Your task to perform on an android device: I want to utilize the Ubuy app to get a new set of screwdrivers for my carpentry work because I misplaced my old ones.
Image 0: 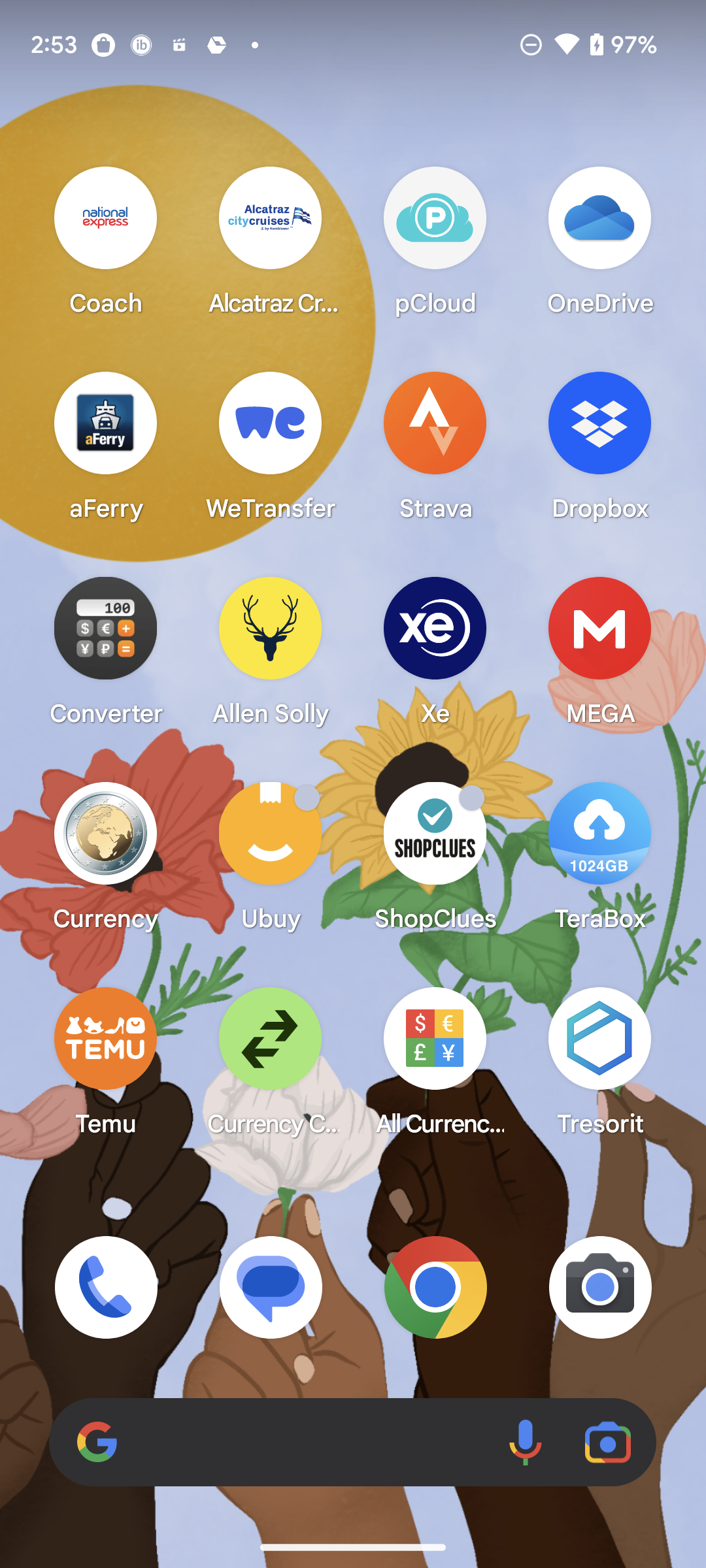
Open Ubay App
Step 0: open app "Ubuy"
Image 1: 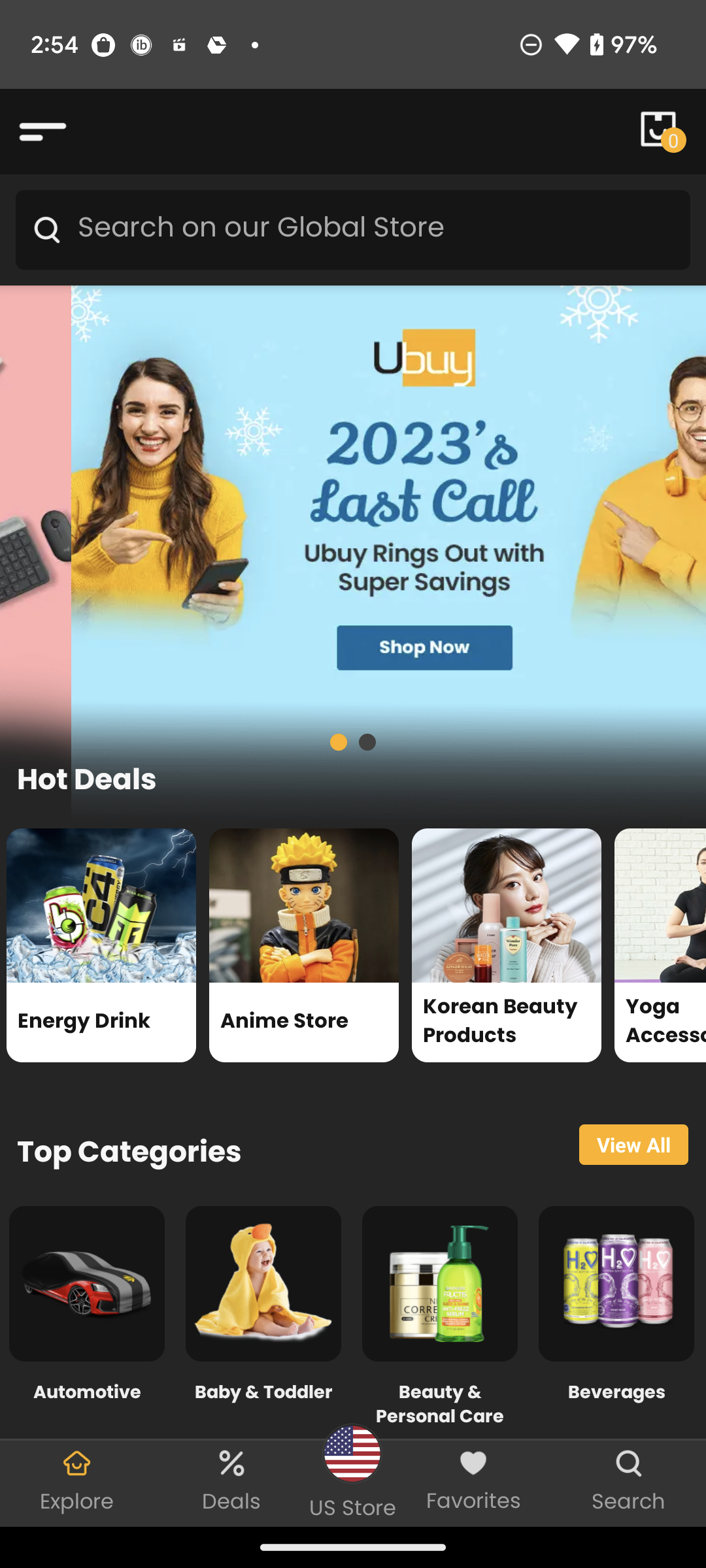
Click on the search bar at the top of the screen
Step 1: click (375, 229)
Image 2: 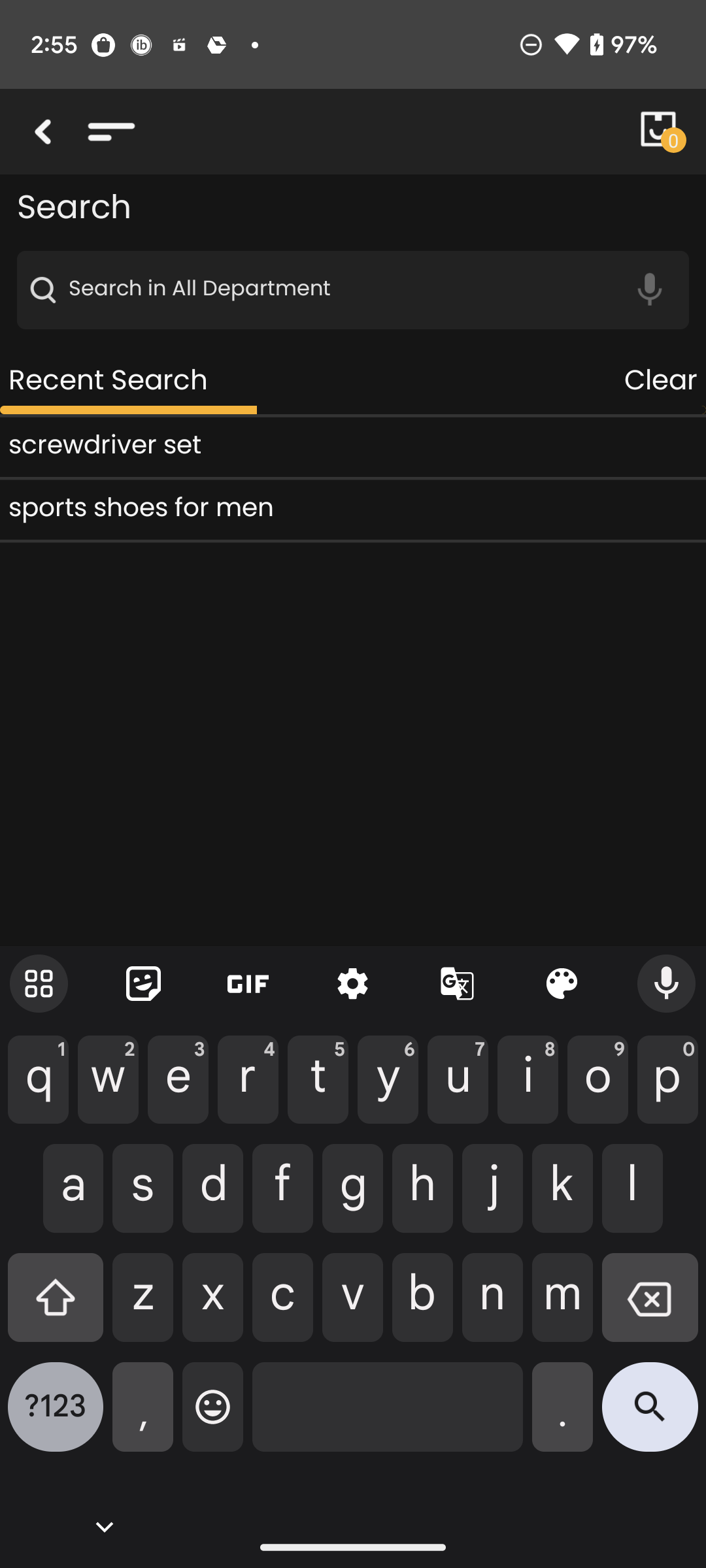
Search for screwdriver set
Step 2: type "screwdriver set"
Image 3: 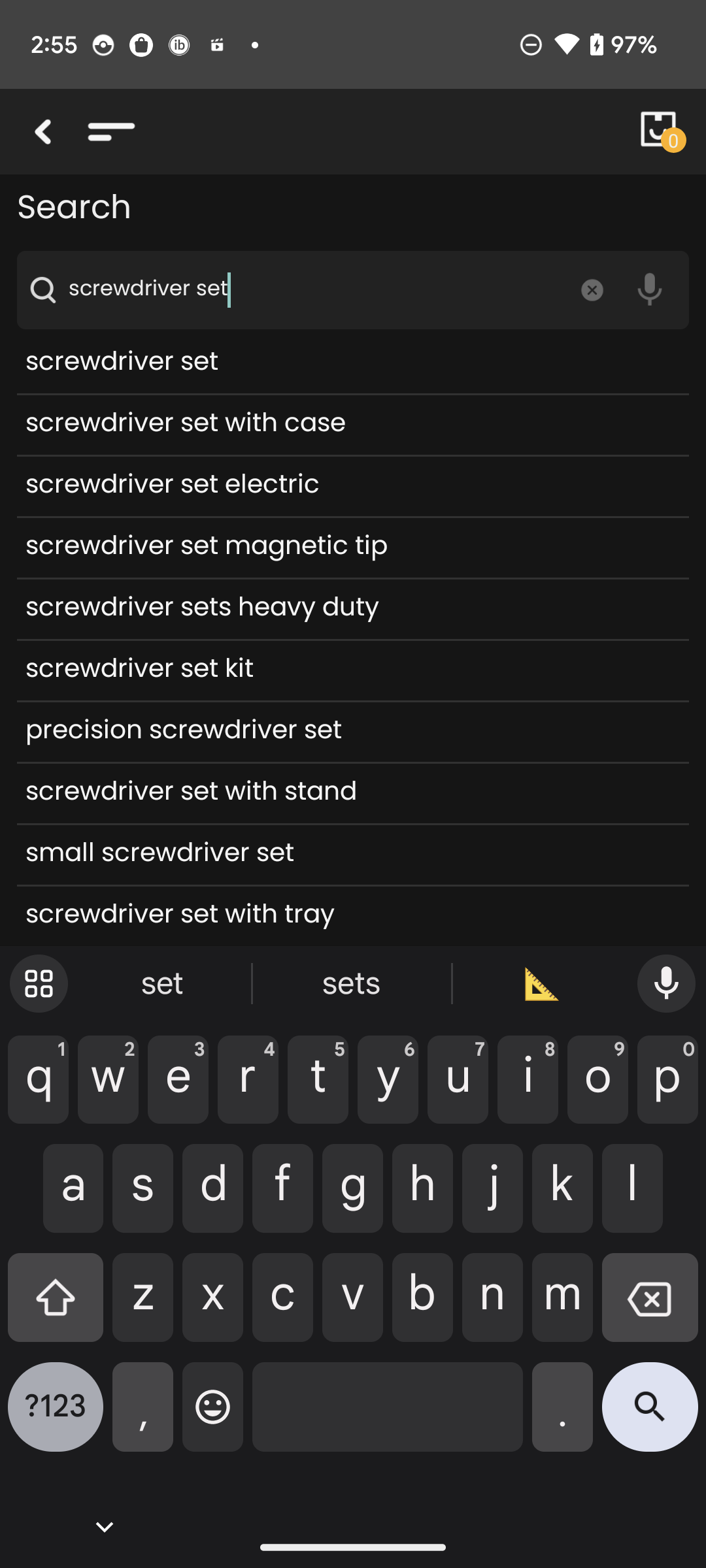
Click on the search button at the bottom right corner of the screen
Step 3: click (650, 1417)
Image 4: 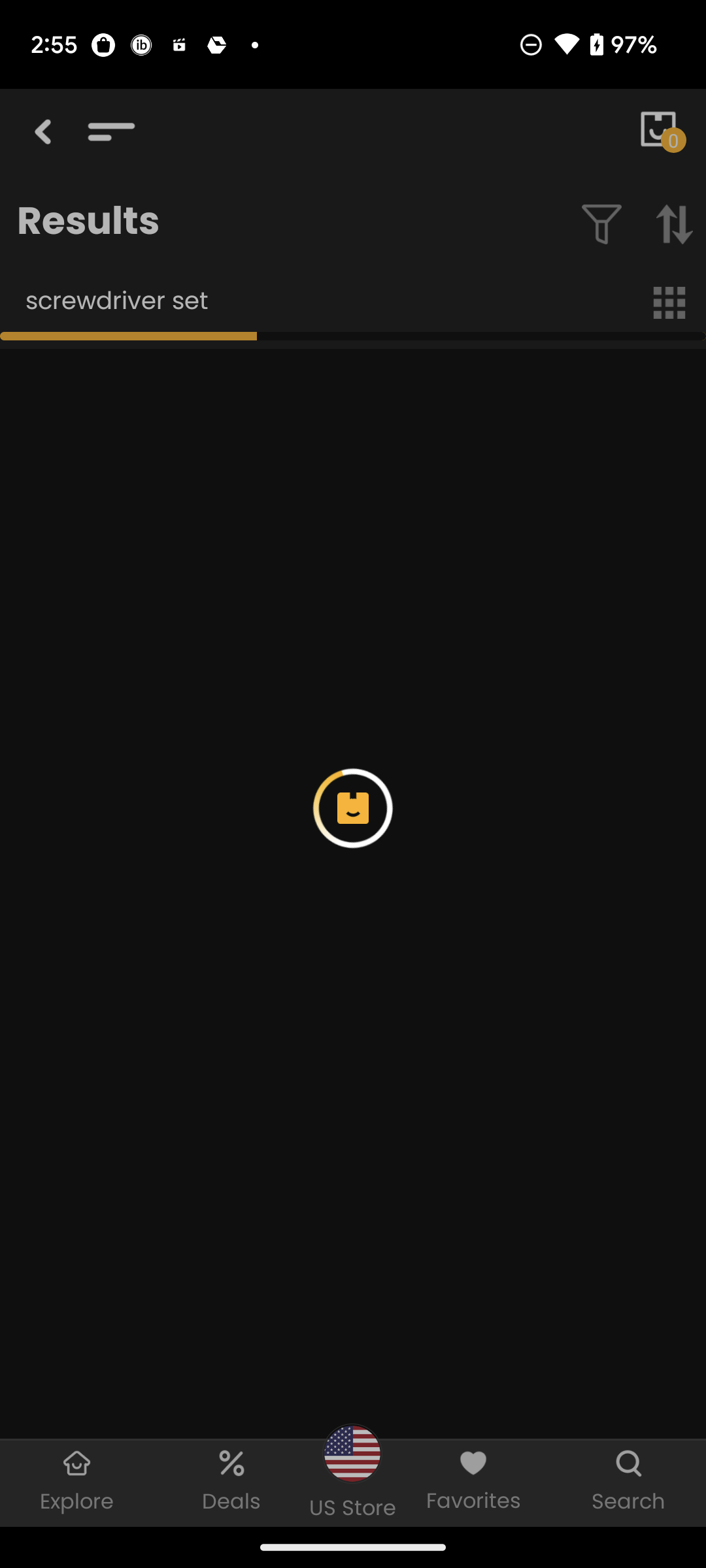
Click on the search button at the bottom right corner of the screen
Step 4: wait